Your task to perform on an android device: I'd like to compare this vehicle with my second choice, the Honda Civic.
Image 0: 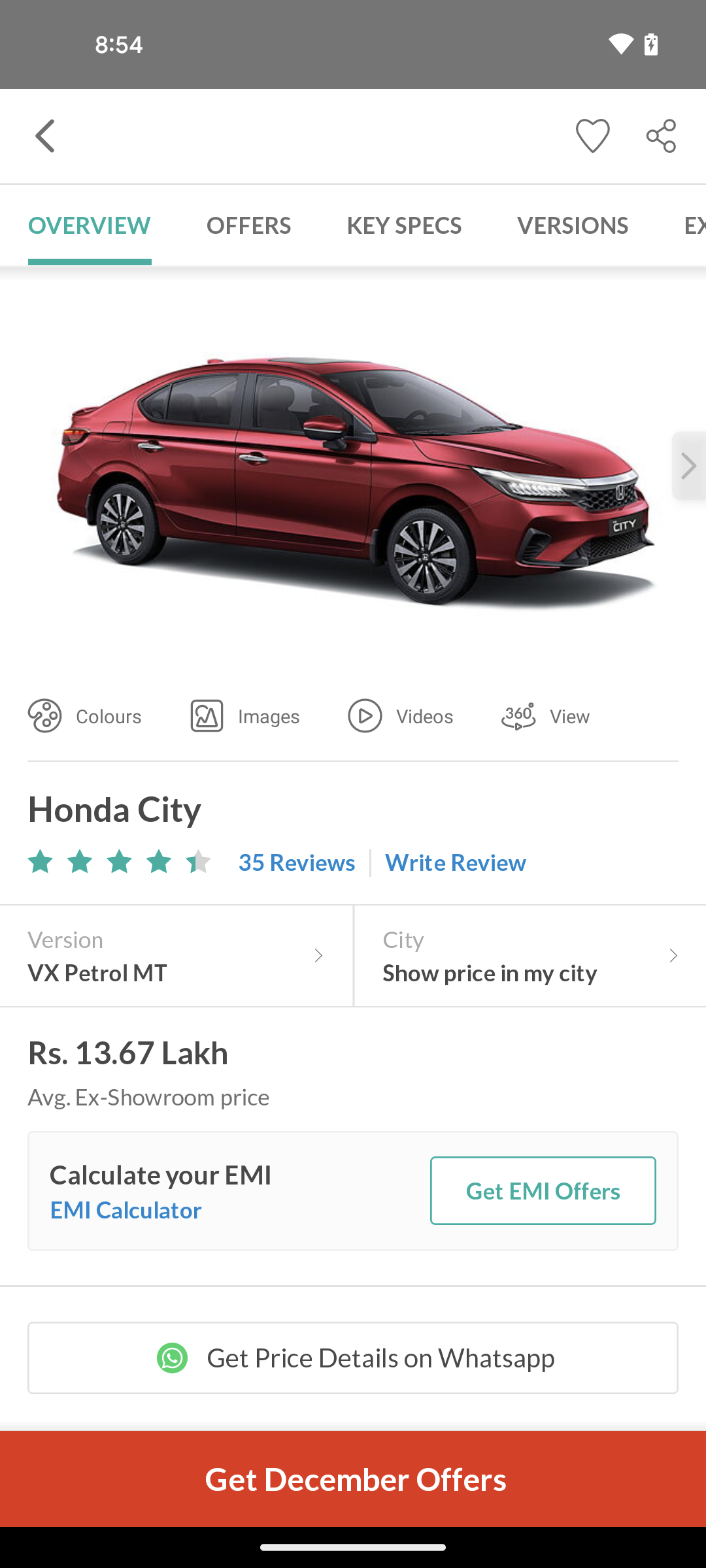
go back
Step 0: press back button
Image 1: 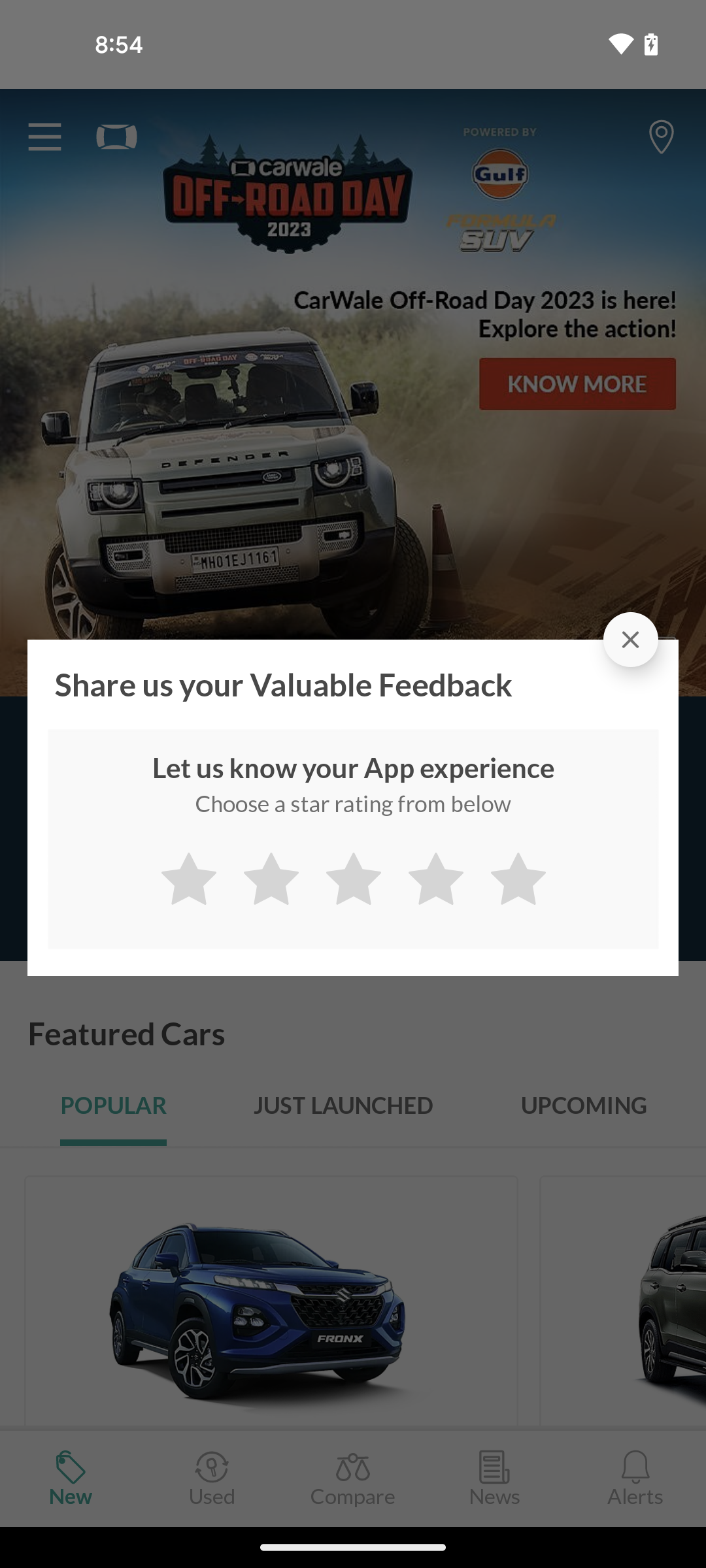
click on close
Step 1: click (353, 808)
Image 2: 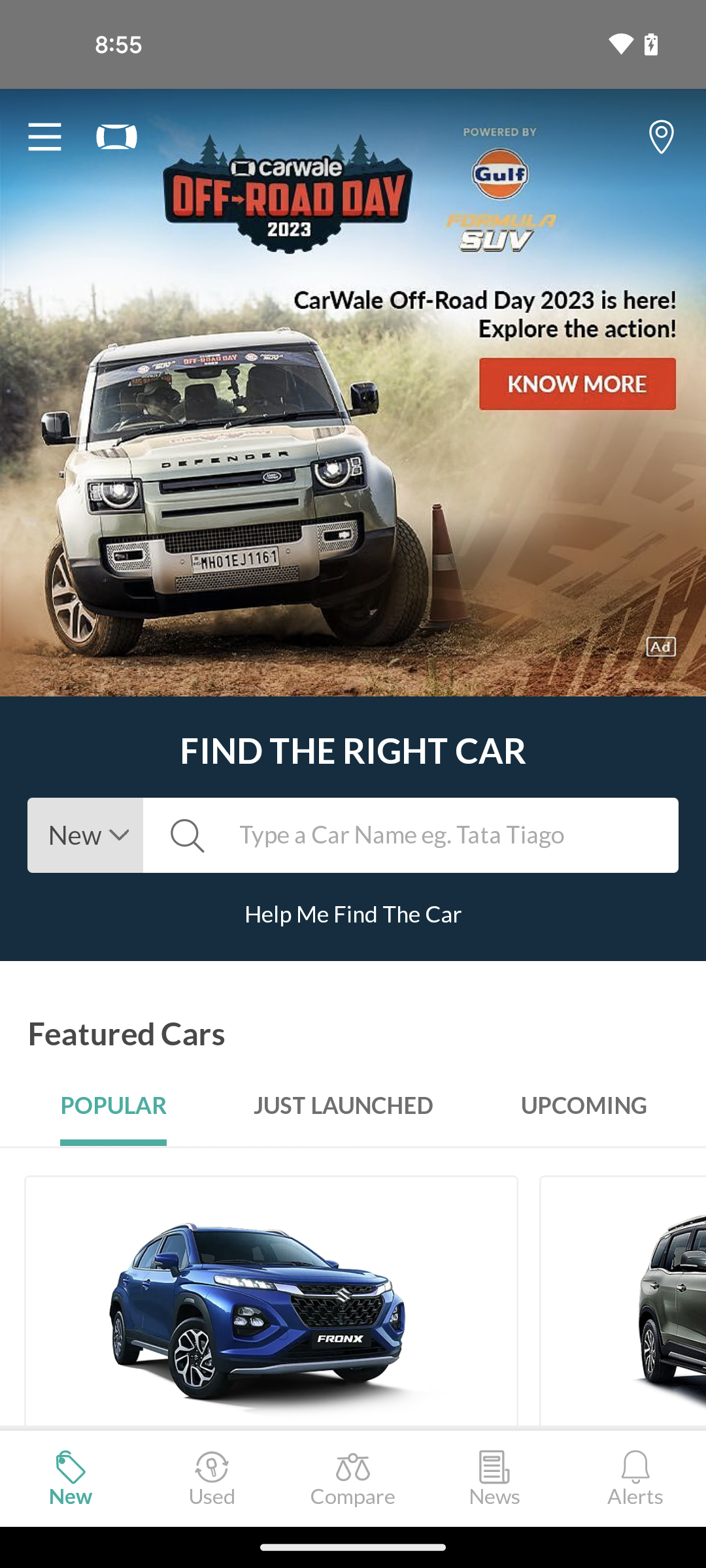
click on compare tab
Step 2: click (353, 1478)
Image 3: 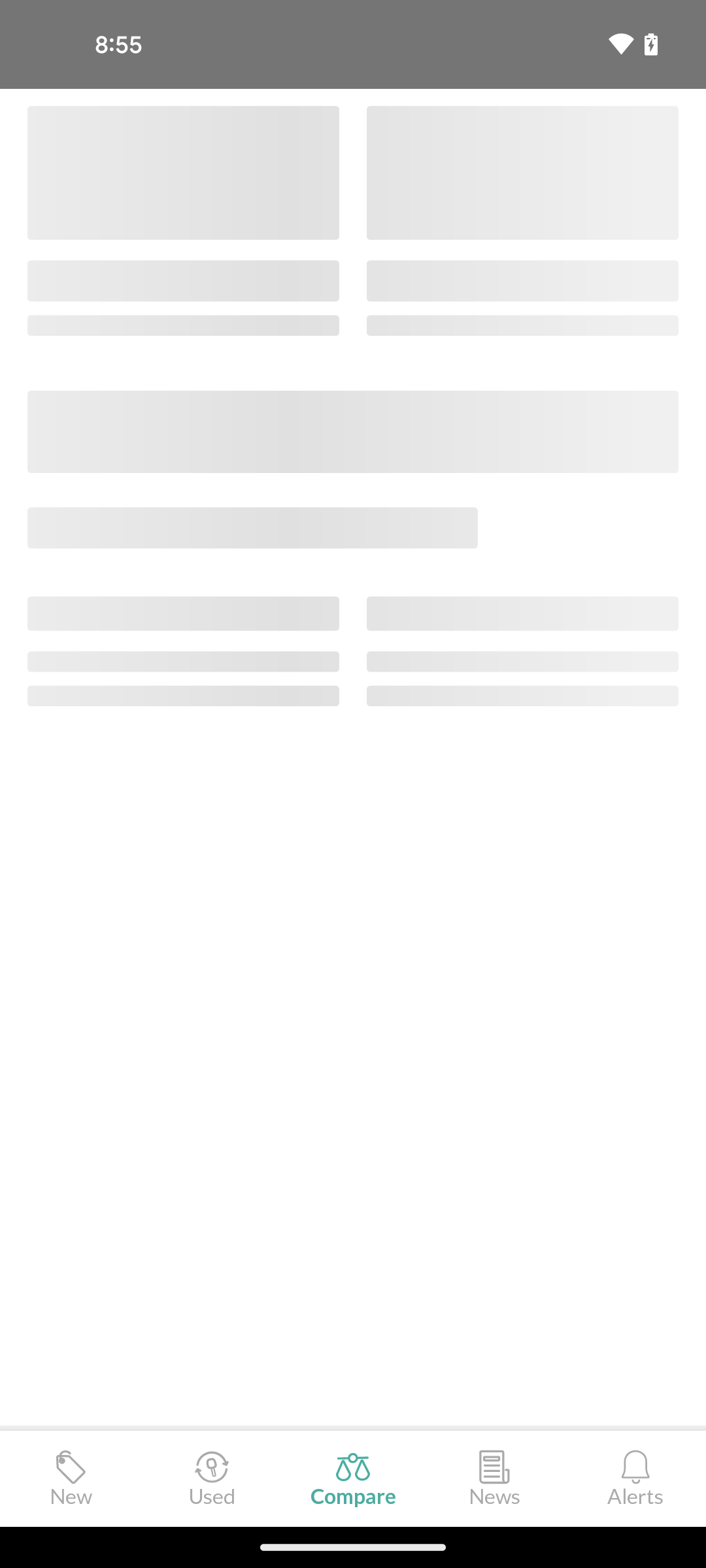
click on compare tab
Step 3: wait
Image 4: 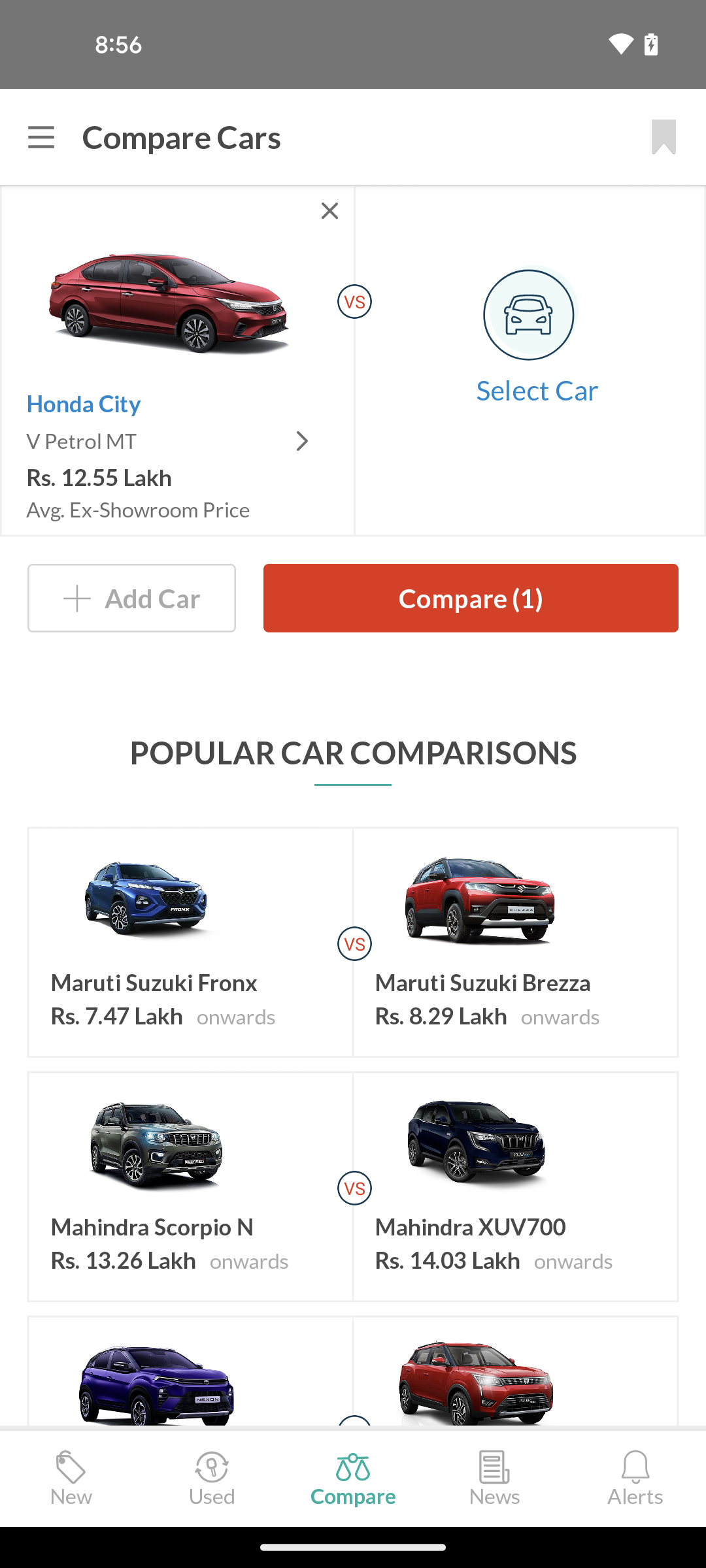
click on select car option
Step 4: click (533, 328)
Image 5: 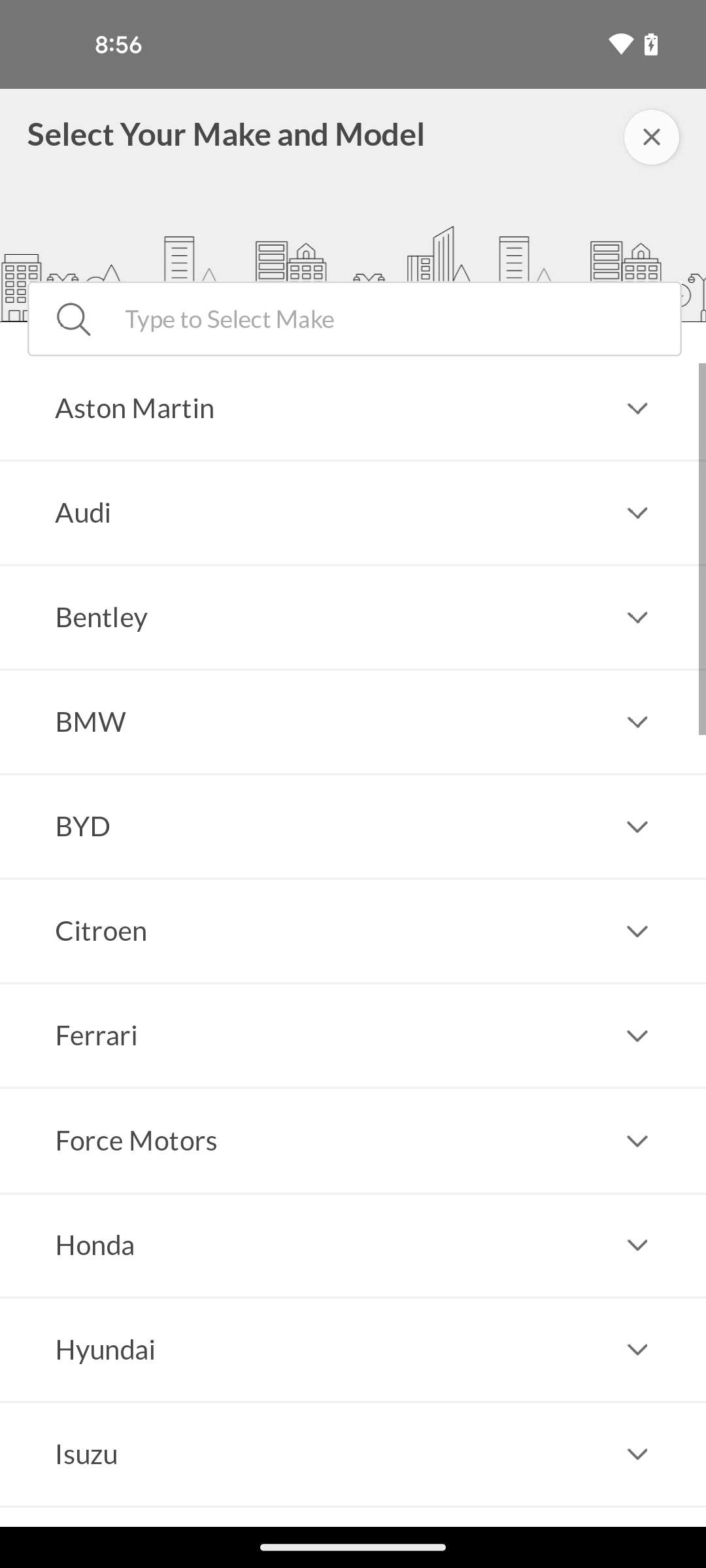
click on Honda option
Step 5: click (329, 1245)
Image 6: 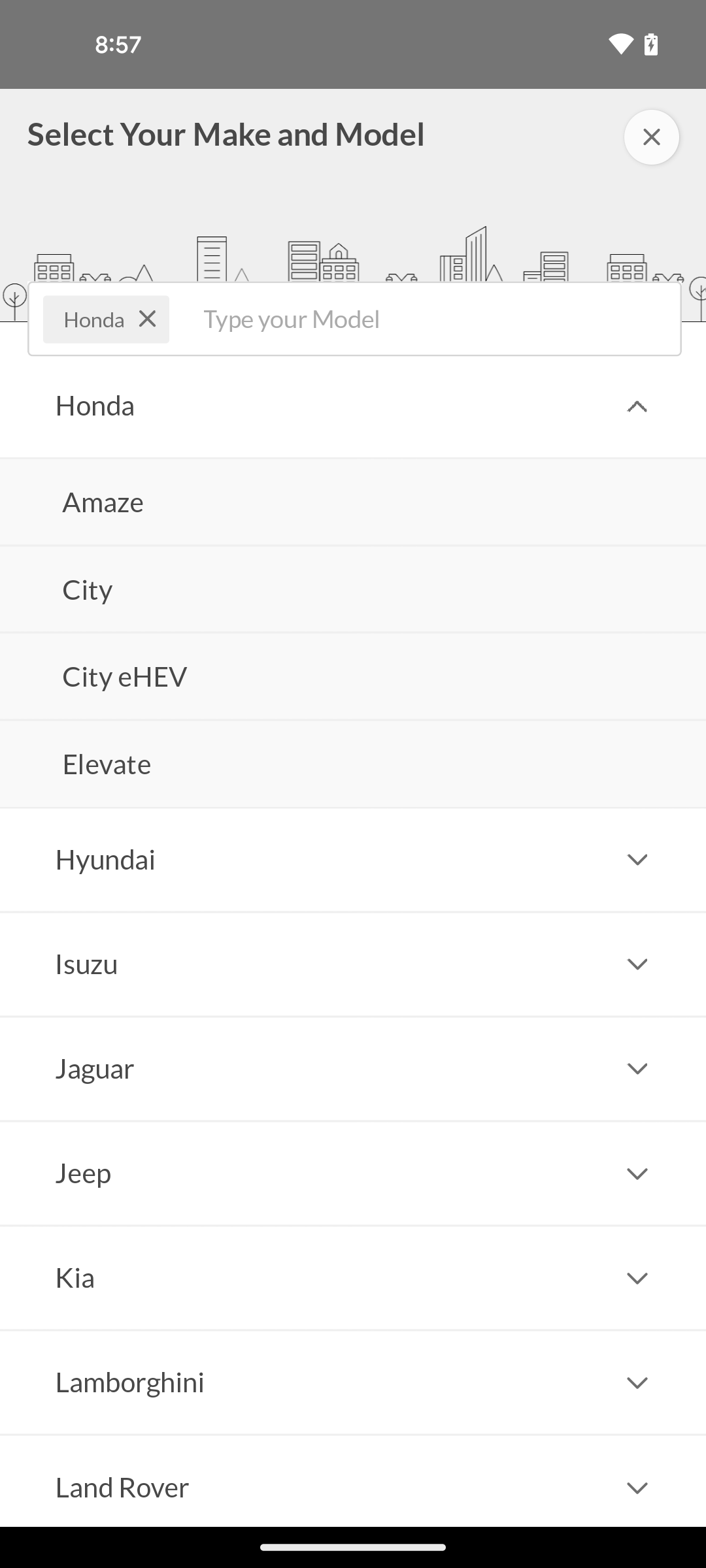
click on Amaze
Step 6: click (353, 502)
Image 7: 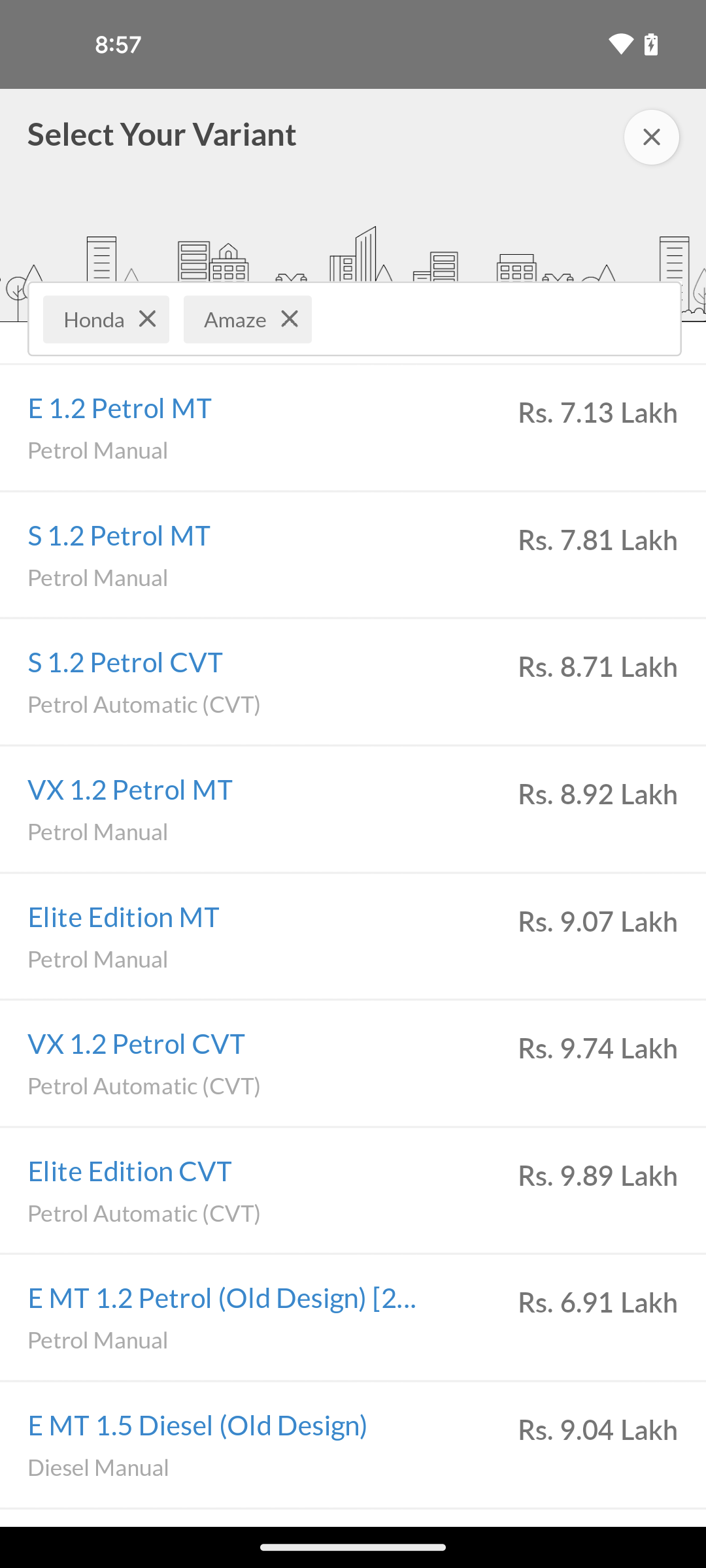
select the first option
Step 7: click (598, 412)
Image 8: 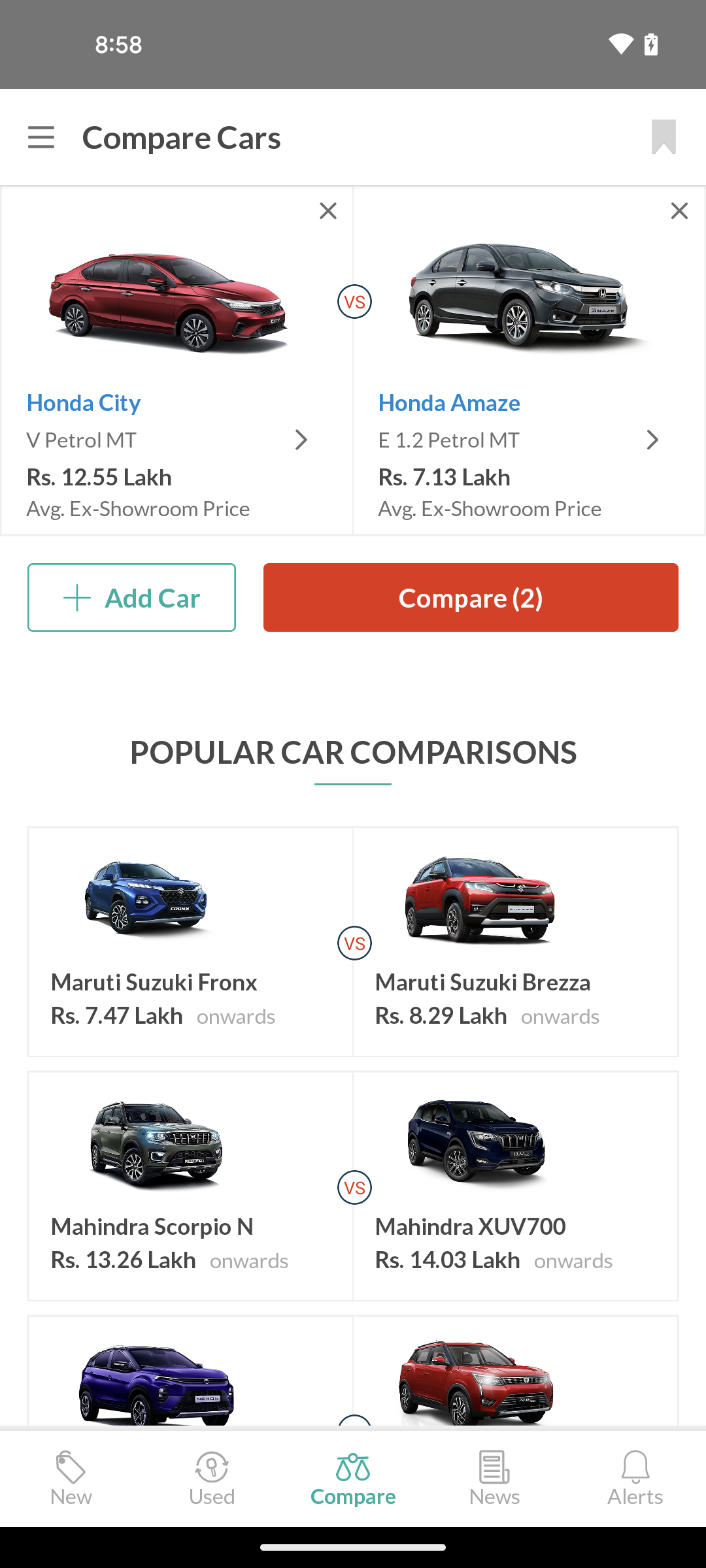
click on compare button
Step 8: click (470, 598)
Image 9: 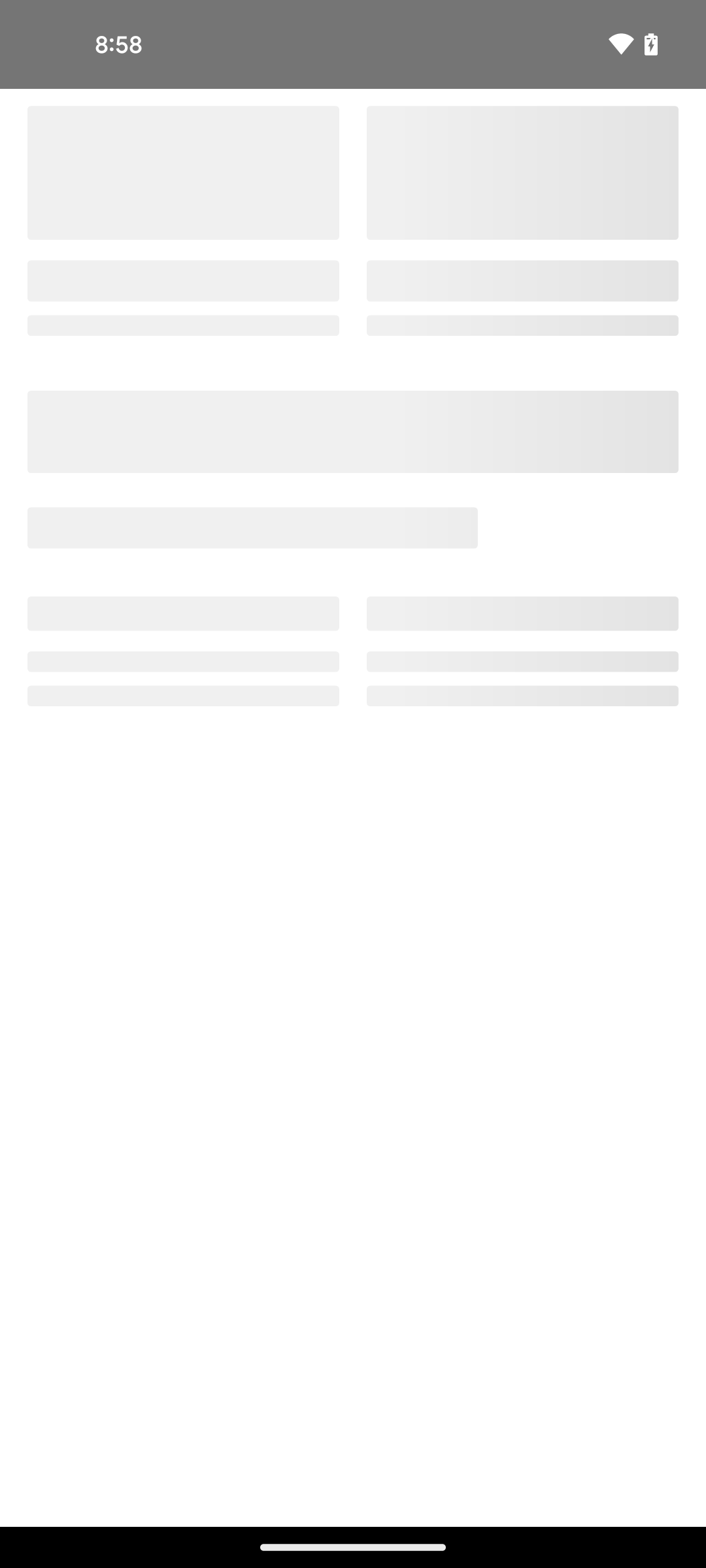
click on compare button
Step 9: wait